Your task to perform on an android device: In the Wego Flights & Hotels app, Search for Sayaji Indore Hotel in Indore. From September 20, 2023, to September 23, 2023, and reserve the Grand Double room
Image 0: 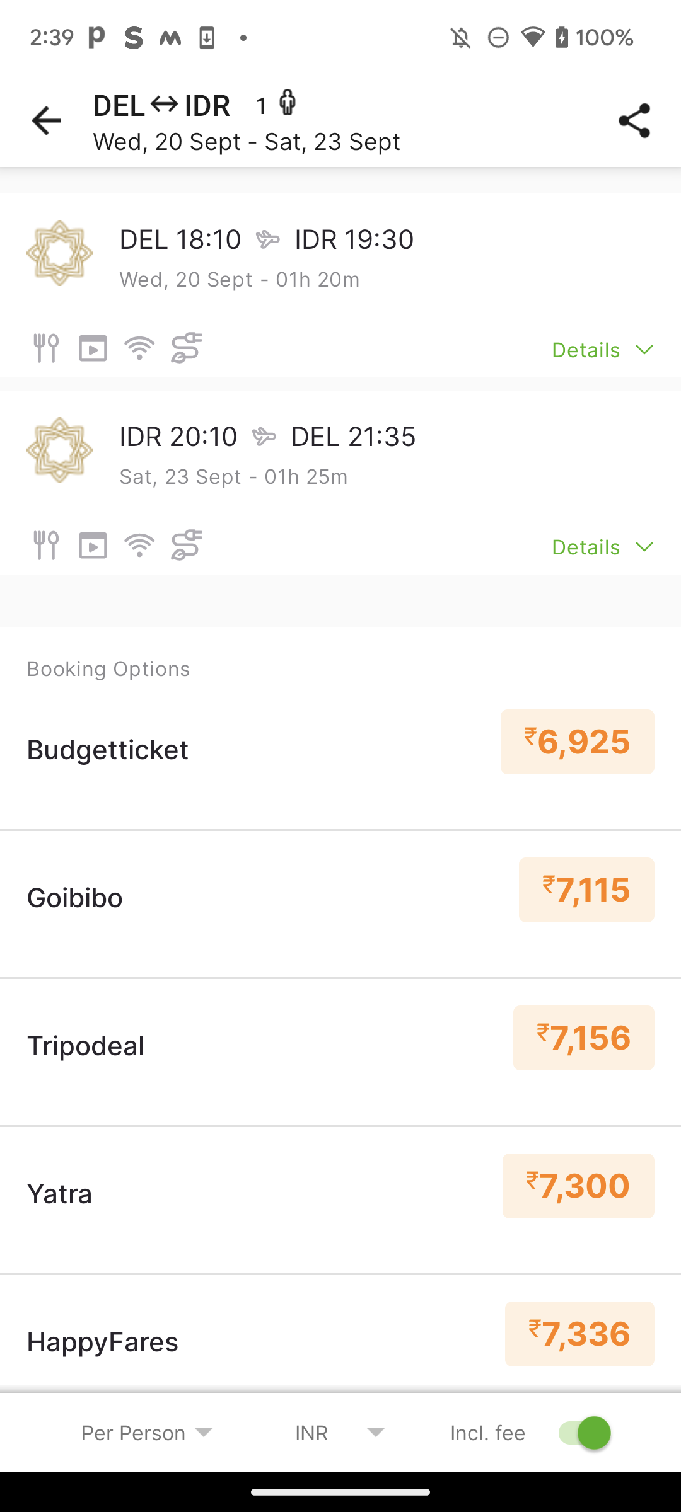
Back to the home screen
Step 0: press back button
Image 1: 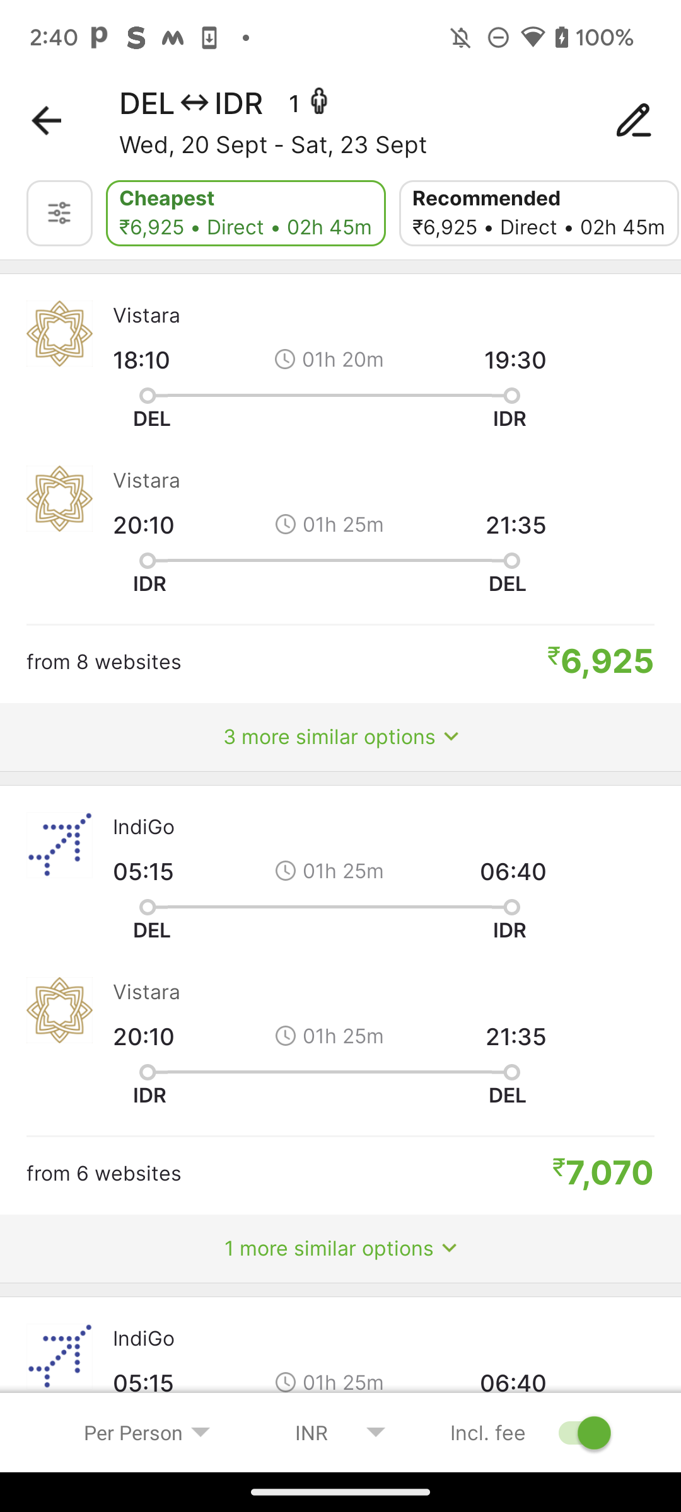
Back to the home screen
Step 1: press back button
Image 2: 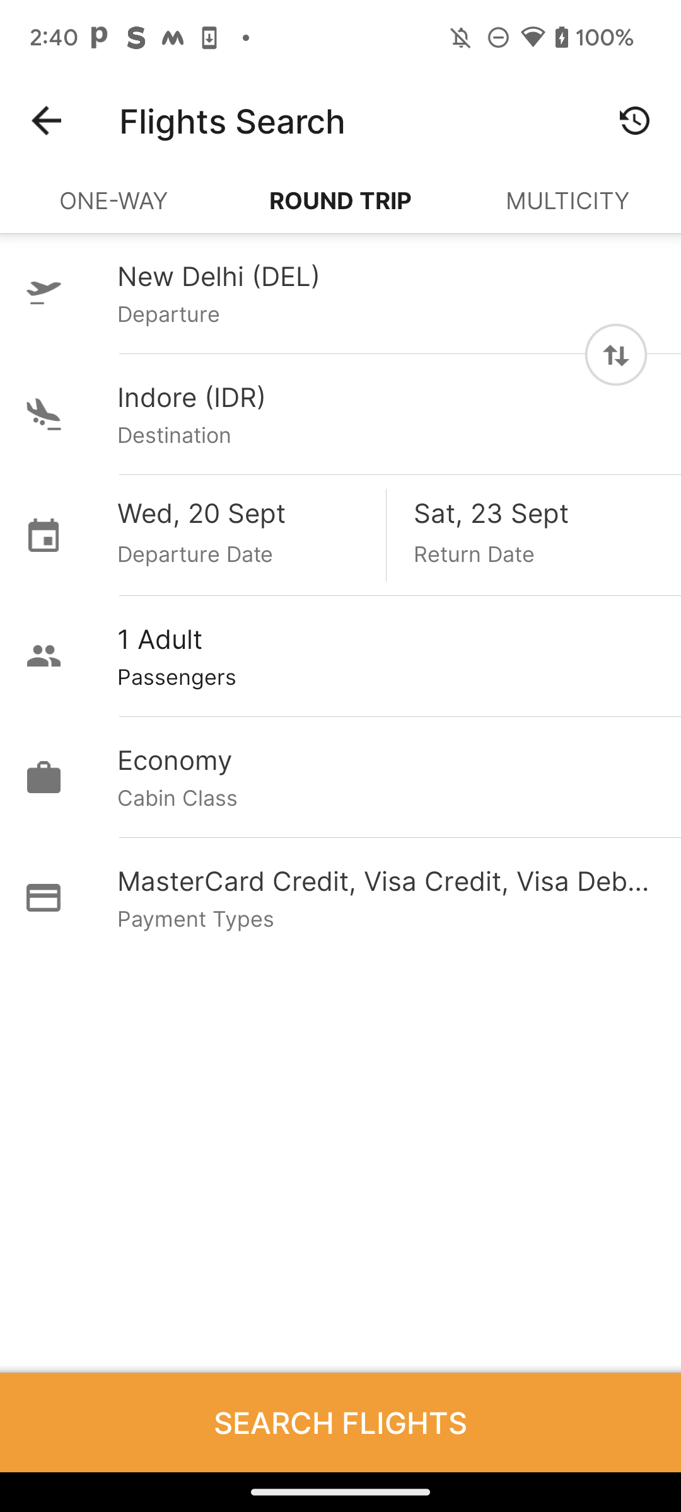
Back to the home screen
Step 2: press back button
Image 3: 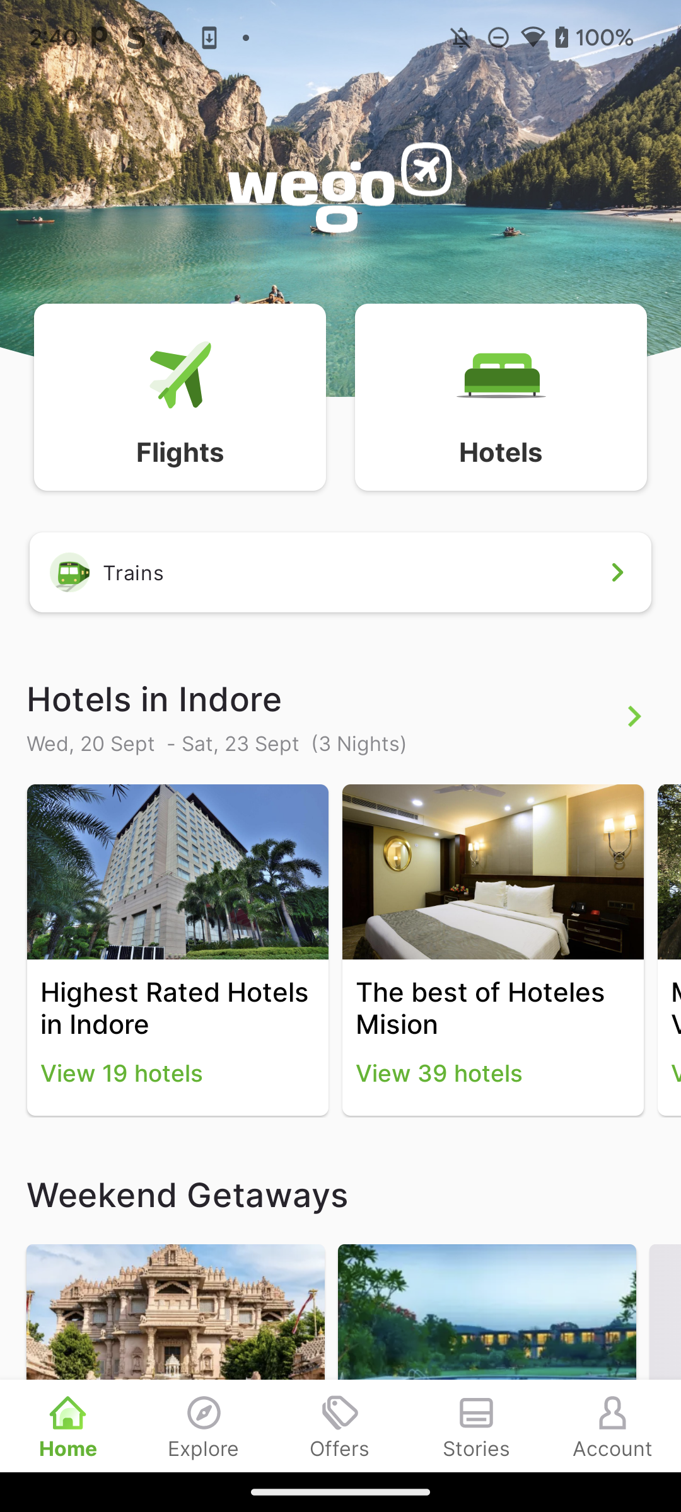
Click on the Hotels Icon at the top of the screen
Step 3: click (511, 403)
Image 4: 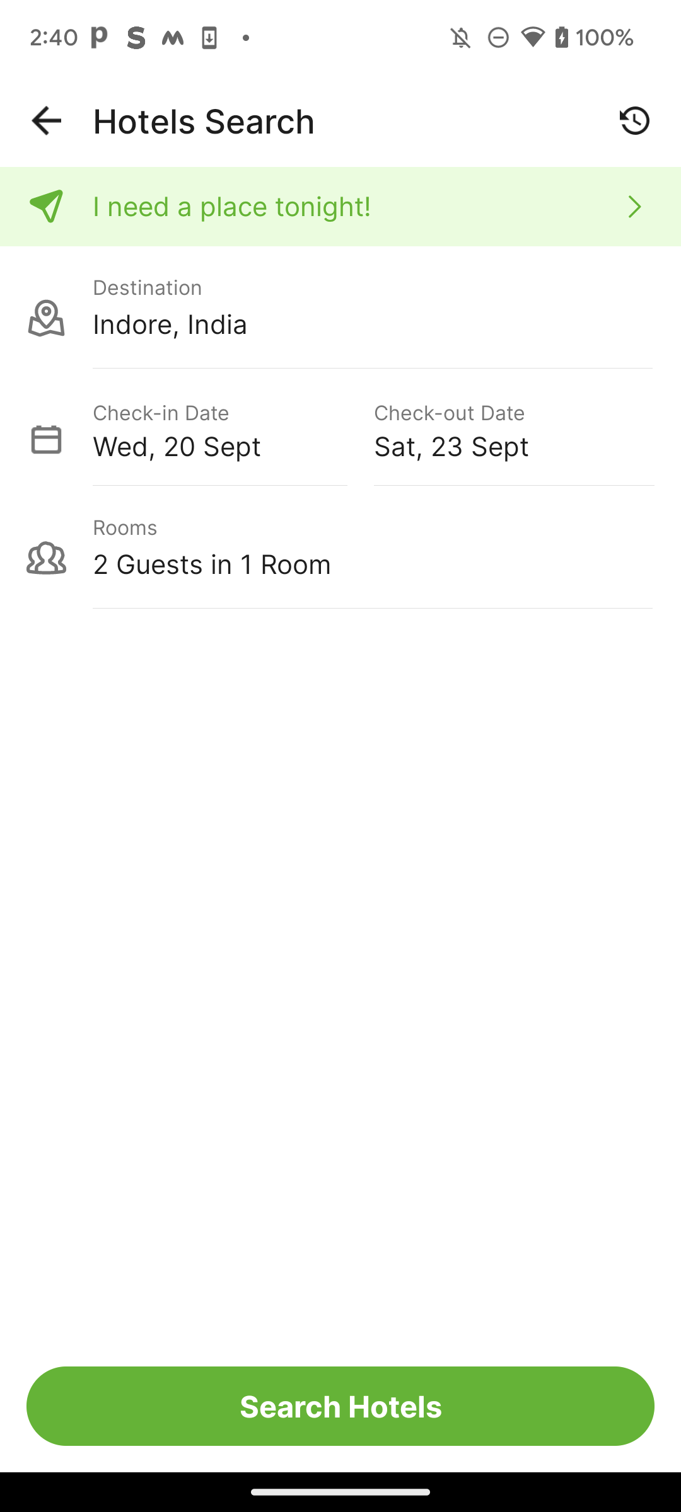
Click on the Search Hotels icon
Step 4: click (340, 1406)
Image 5: 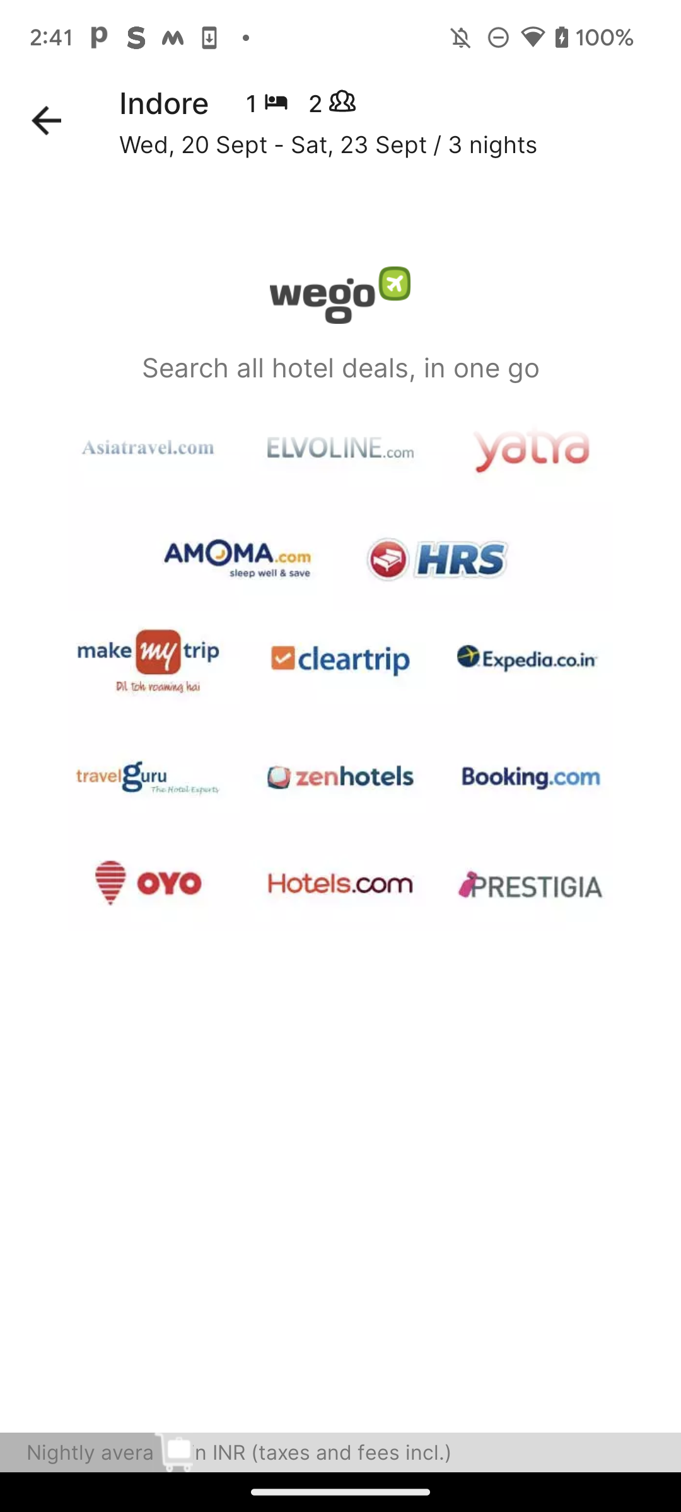
Click on the Search Hotels icon
Step 5: wait
Image 6: 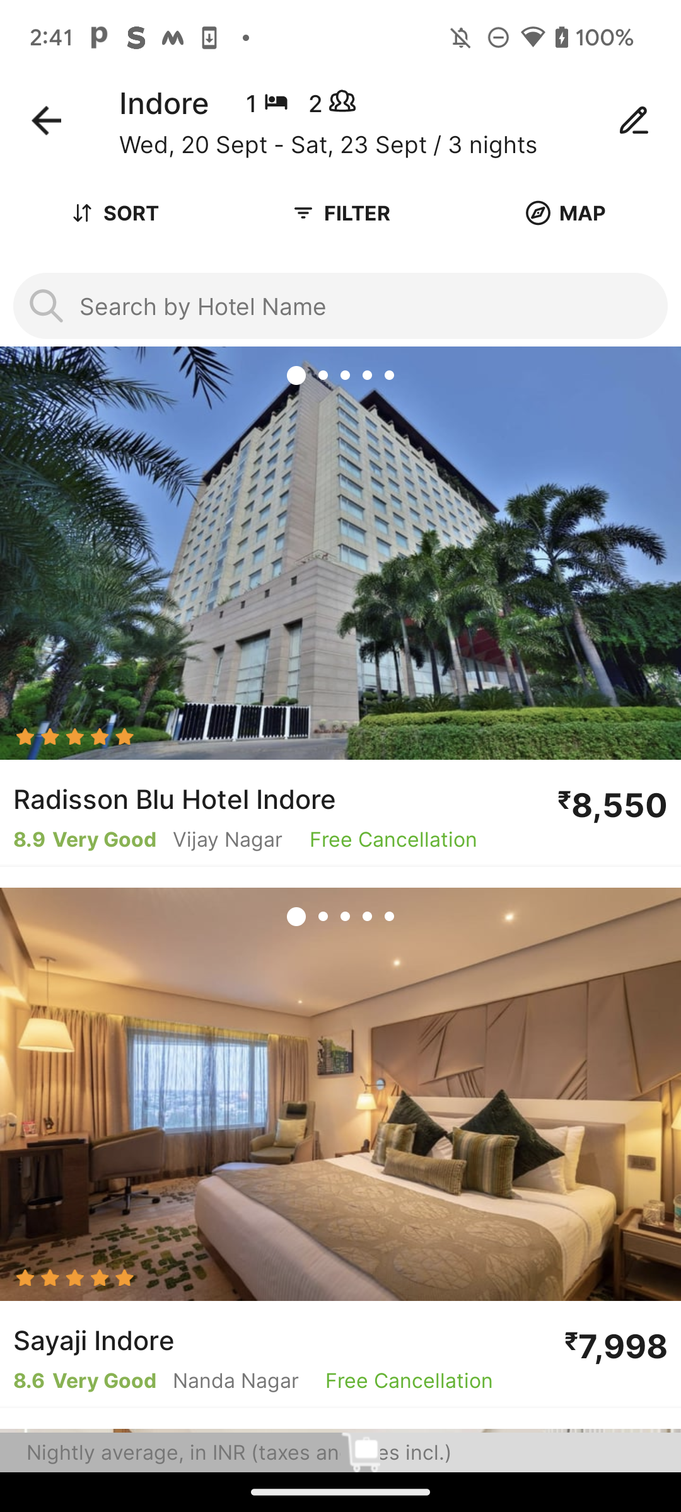
Click on the Sayaji Indore hotel on the second suggestion
Step 6: click (296, 1067)
Image 7: 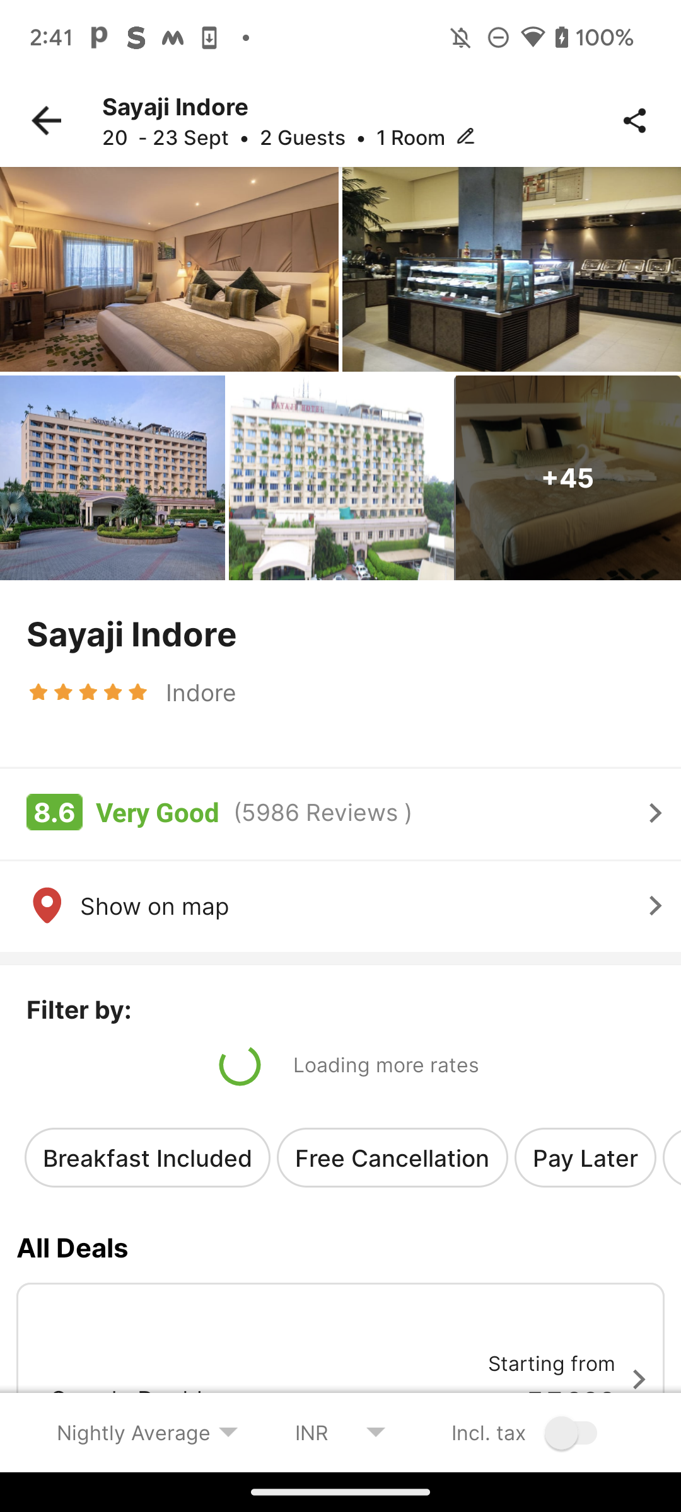
Scroll up to view the View Deal button at the bottom
Step 7: scroll down
Image 9: 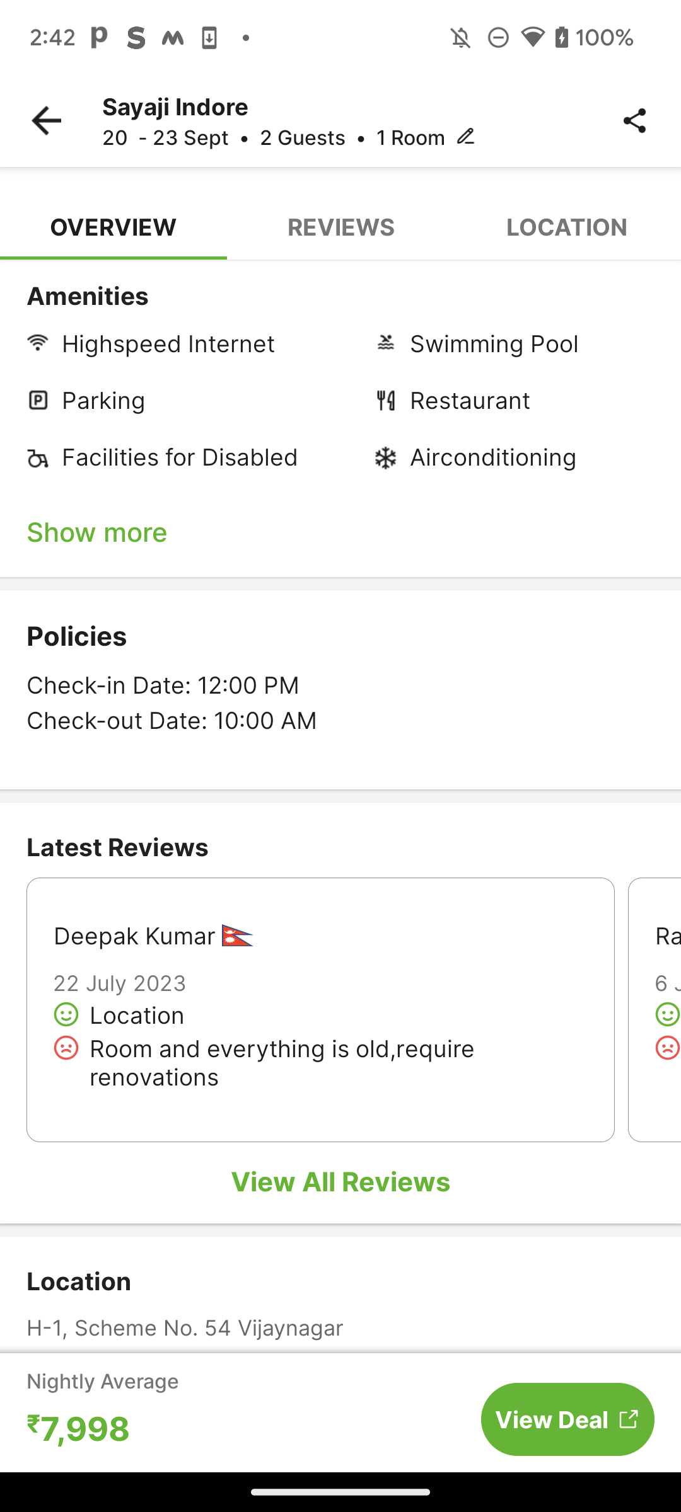
Click on the View Deal button at the bottom-right of the screen
Step 9: click (551, 1419)
Image 10: 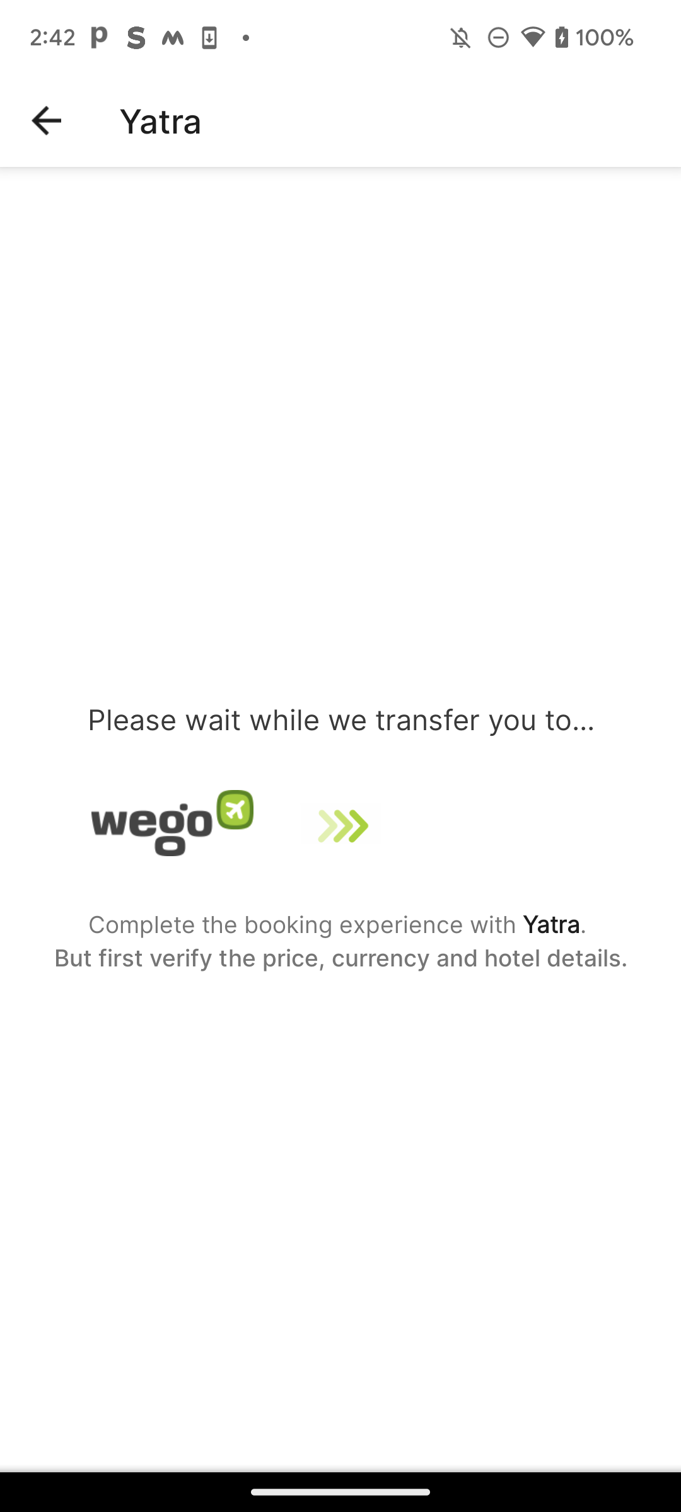
Click on the View Deal button at the bottom-right of the screen
Step 10: wait
Image 12: 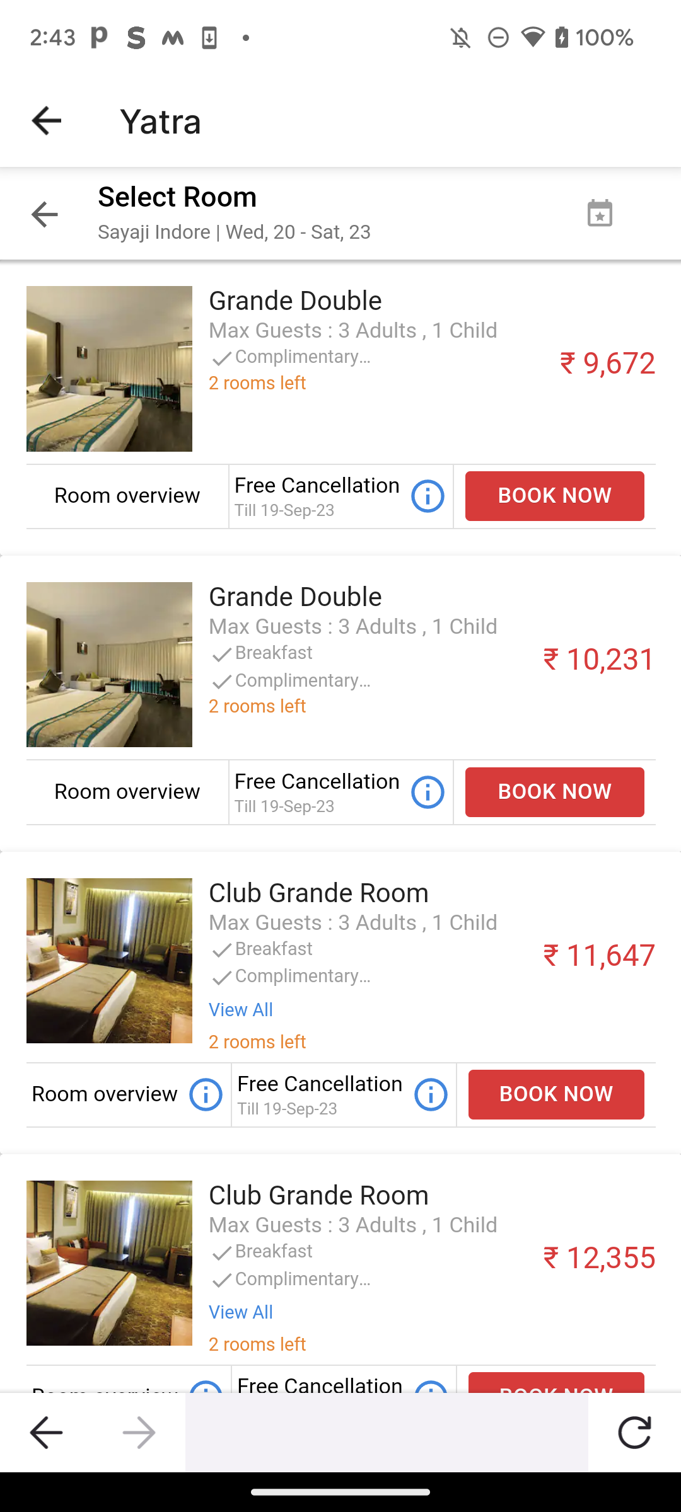
Click on the Book Now button to select the Grand Double room
Step 12: click (554, 496)